Your task to perform on an android device: Search for the cruise schedules in New York in the CruiseMapper app.
Image 0: 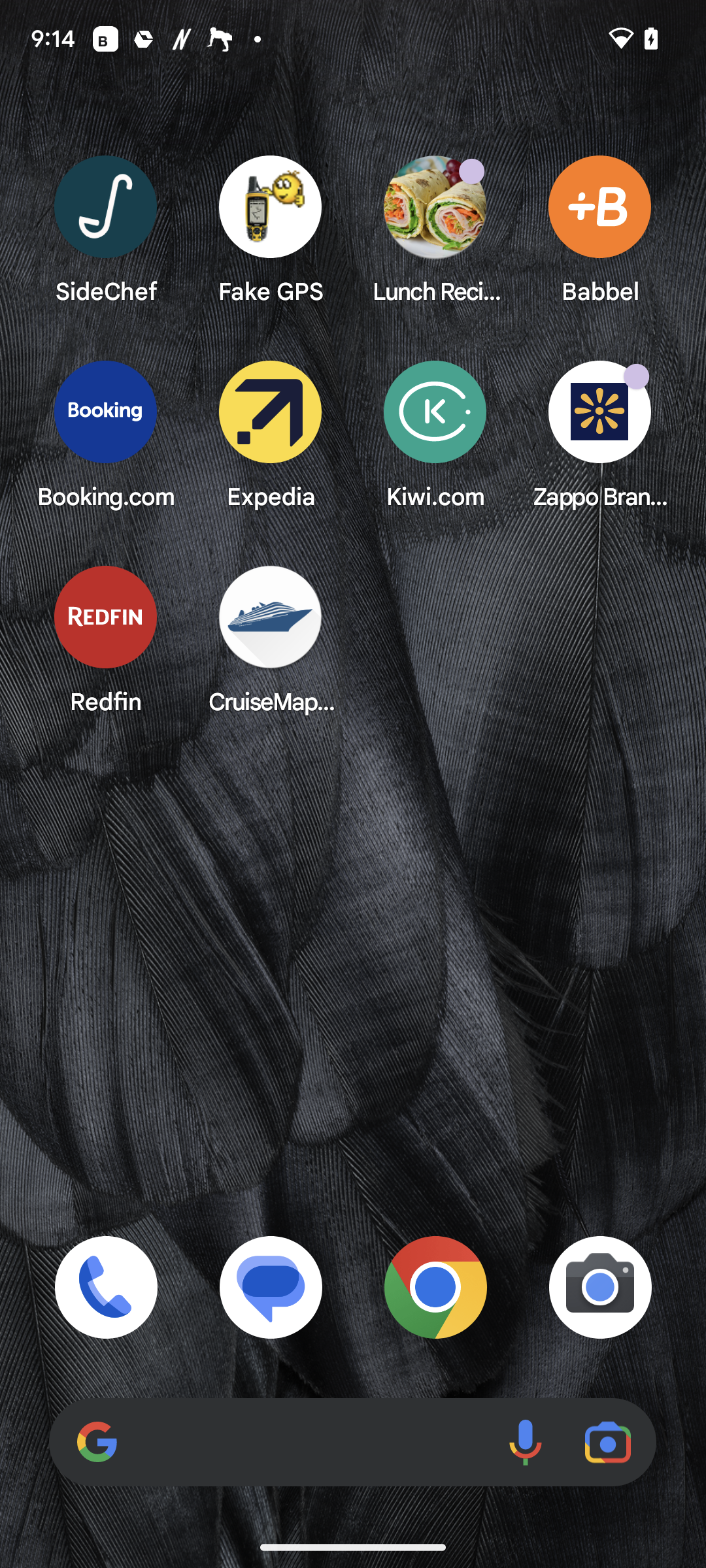
Open the CruiseMapper app.
Step 0: open app "CruiseMapper"
Image 1: 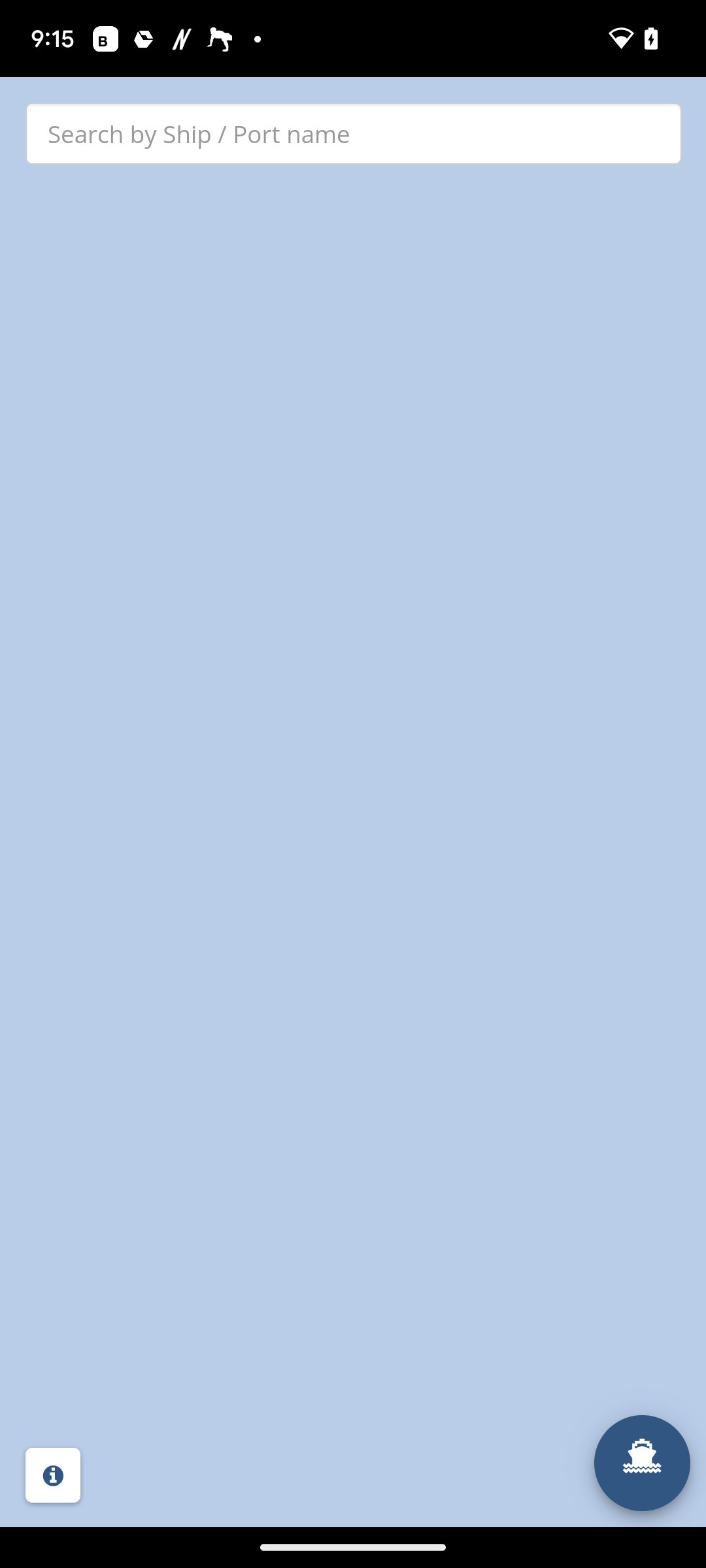
Click on the search bar at the top of the screen.
Step 1: click (315, 160)
Image 2: 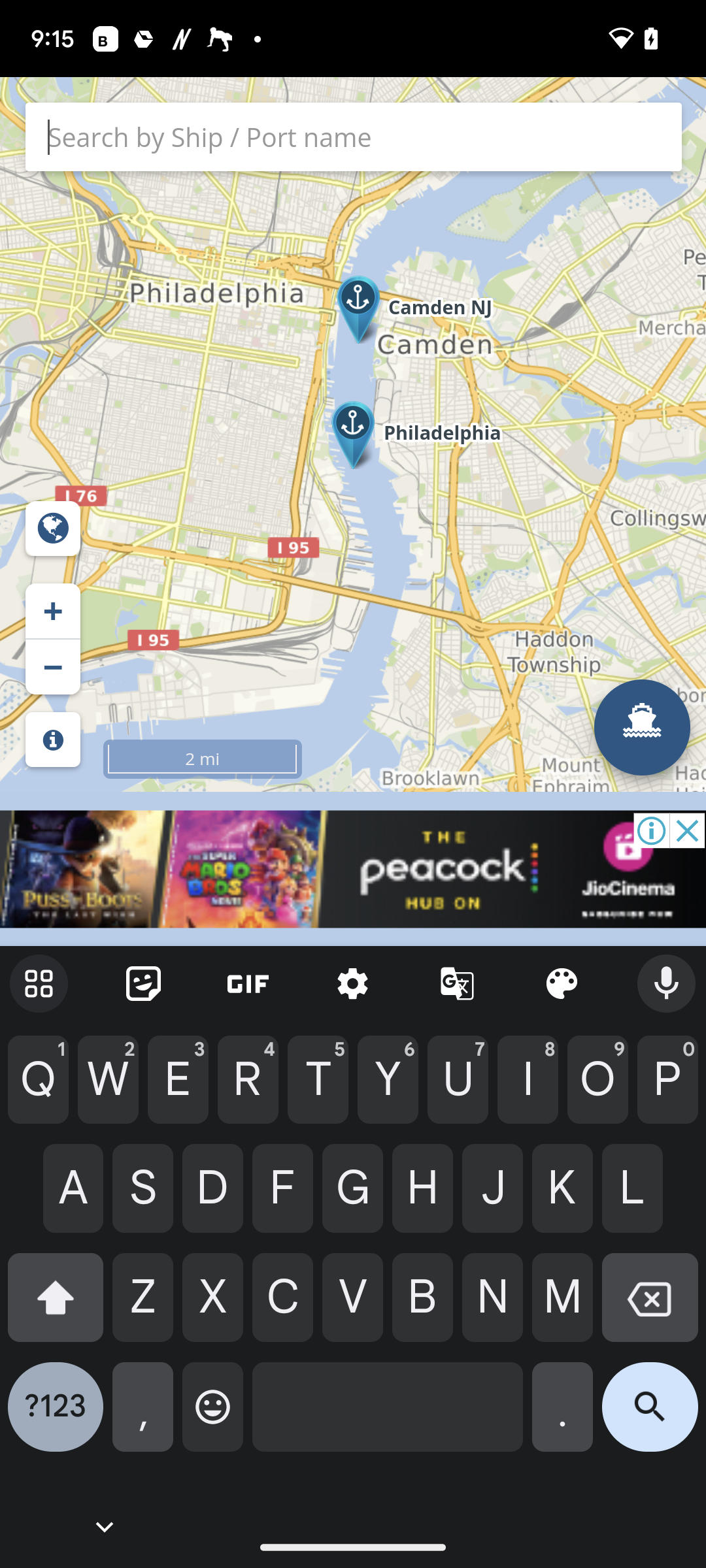
Type New York in the text field.
Step 2: type "New york"
Image 3: 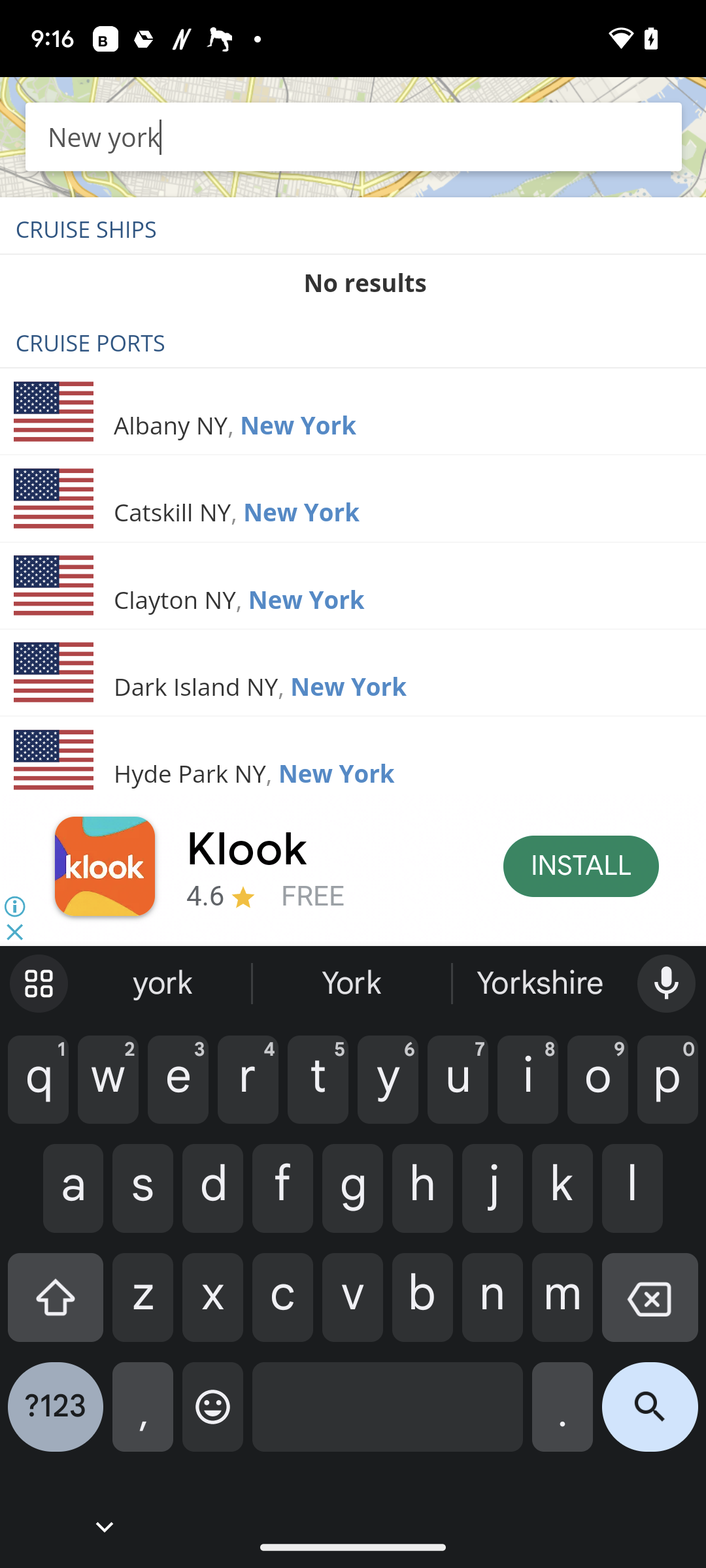
Click on Albany on the left side of the screen.
Step 3: click (167, 425)
Image 4: 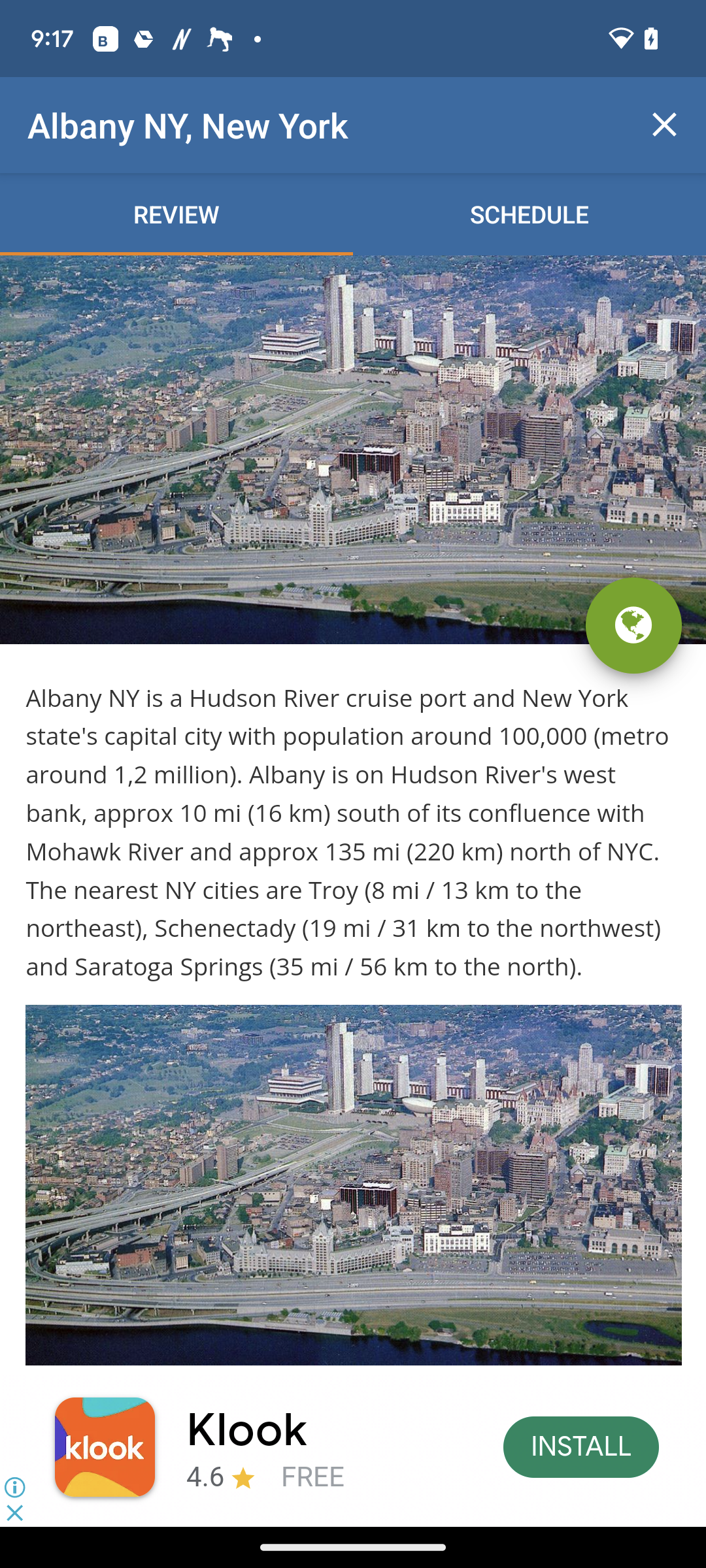
Click on schedule at the top right side of the screen.
Step 4: click (529, 214)